Your task to perform on an android device: View the details of the train arriving at a time around 11:15 AM–11:20 AM in the Trainline app.
Image 0: 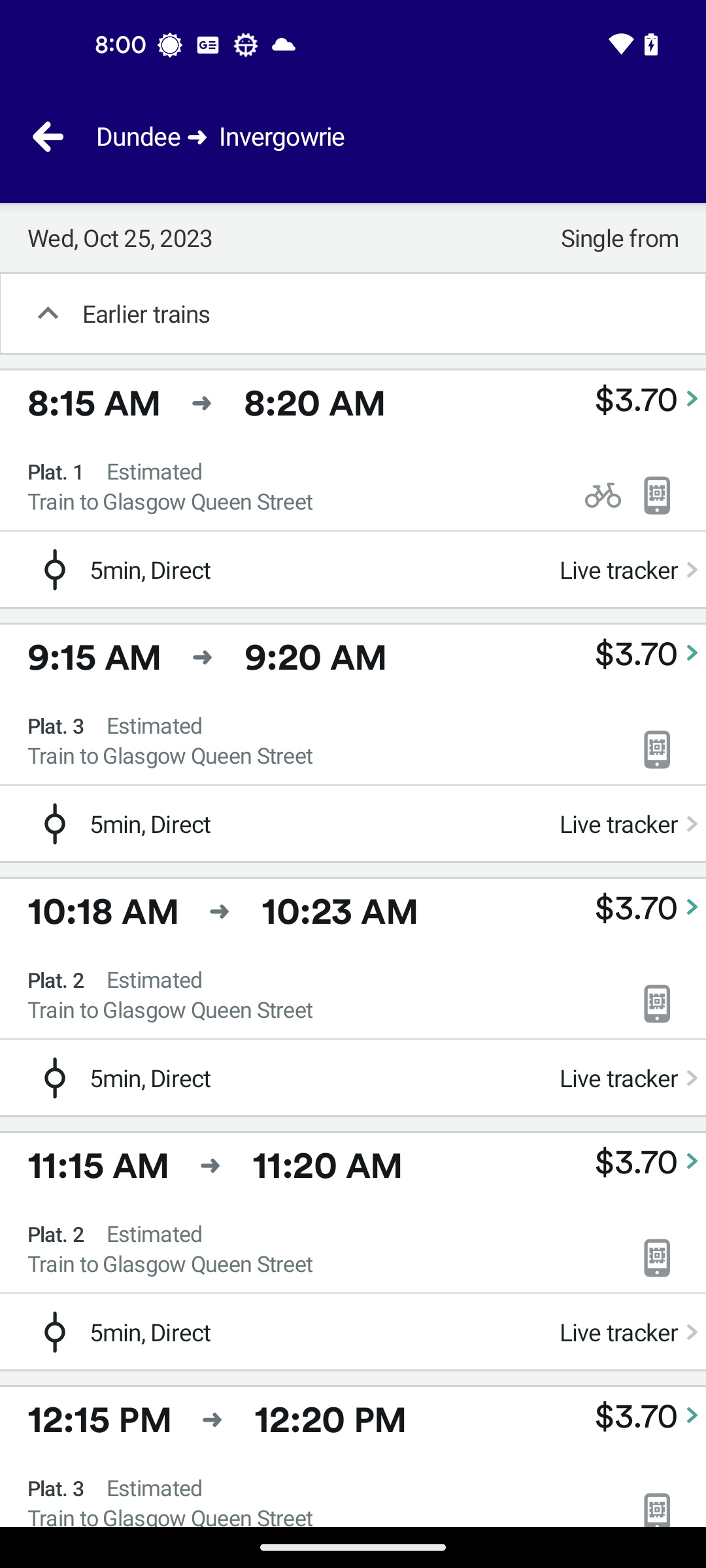
Click on the train 11:15 AM - 11:20 PM
Step 0: click (252, 1186)
Image 1: 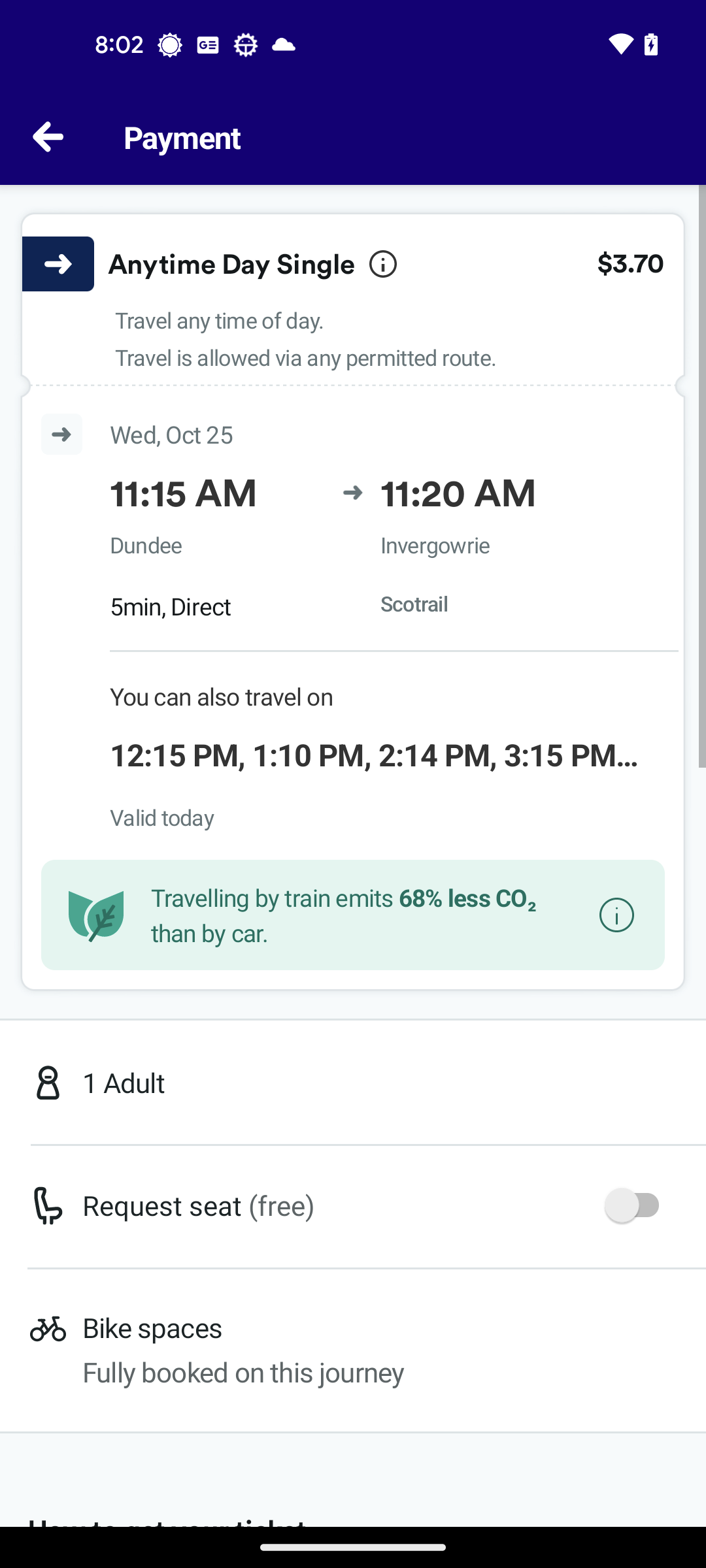
Swipe up for more details
Step 1: scroll down
Image 2: 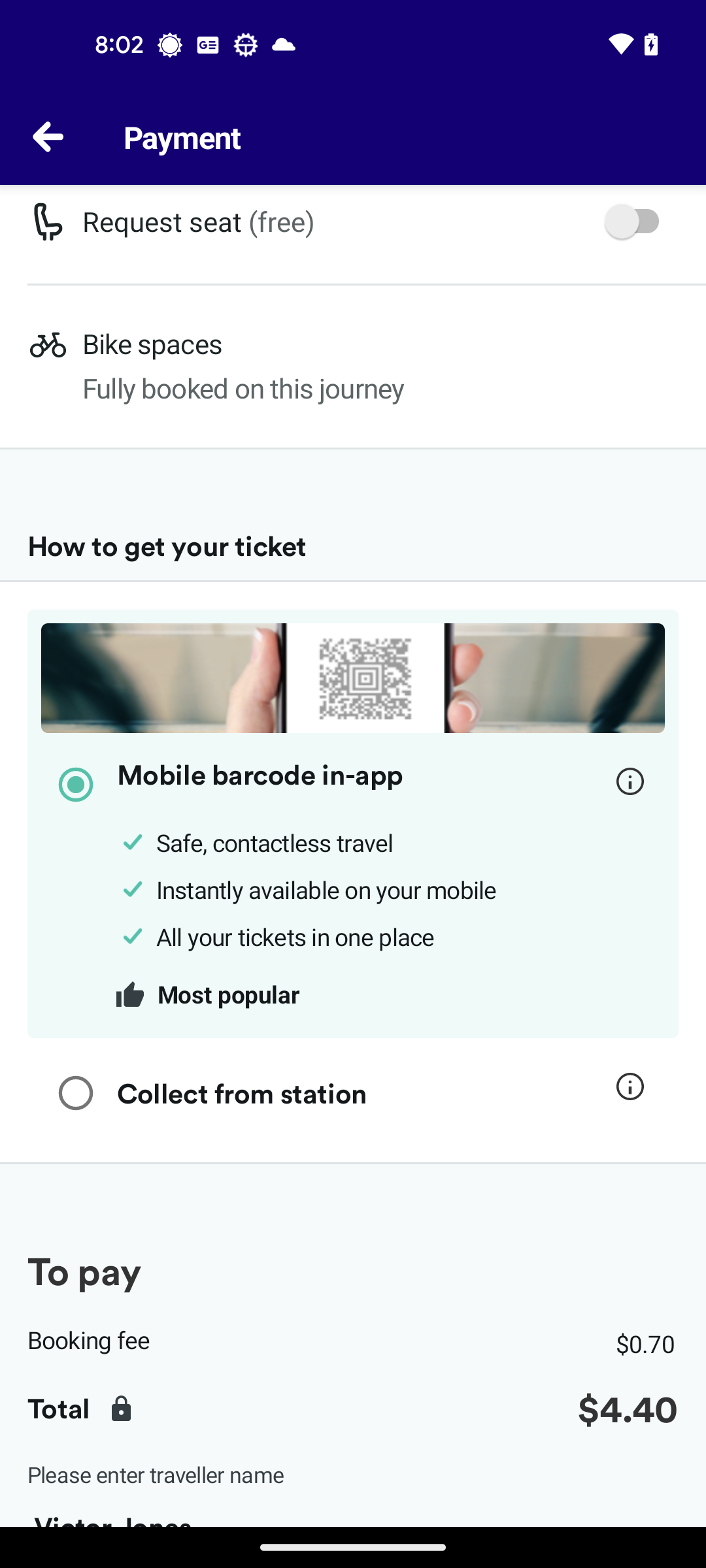
Swipe up for more details
Step 2: scroll down